Your task to perform on an android device: I want to read reviews of yoga pants.
Image 0: 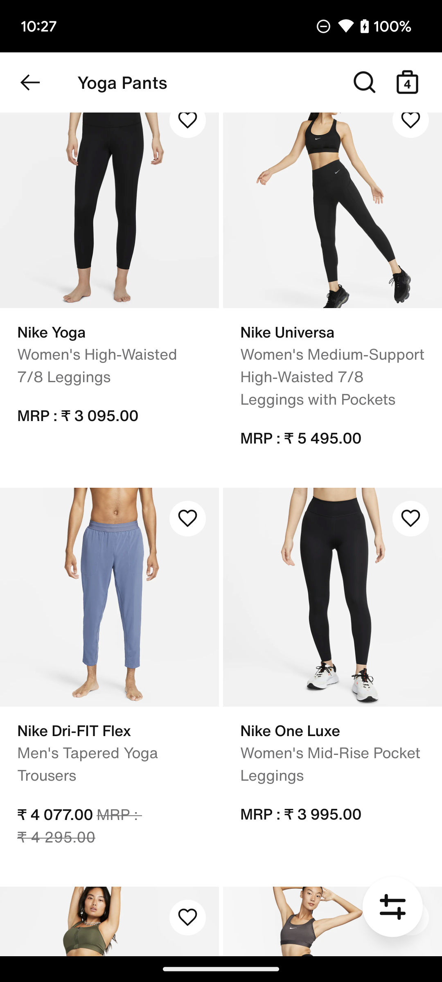
Click on the Nike One Luxe on the screen.
Step 0: click (332, 730)
Image 1: 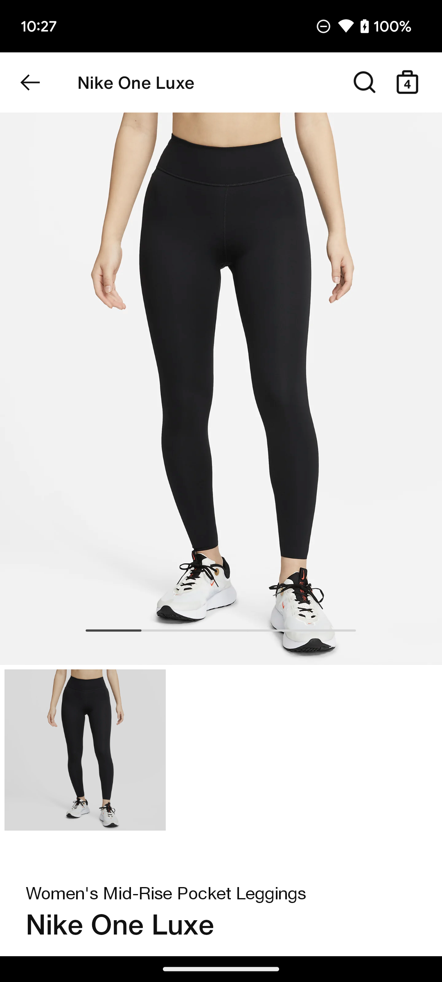
Swipe up on the screen.
Step 1: scroll down
Image 2: 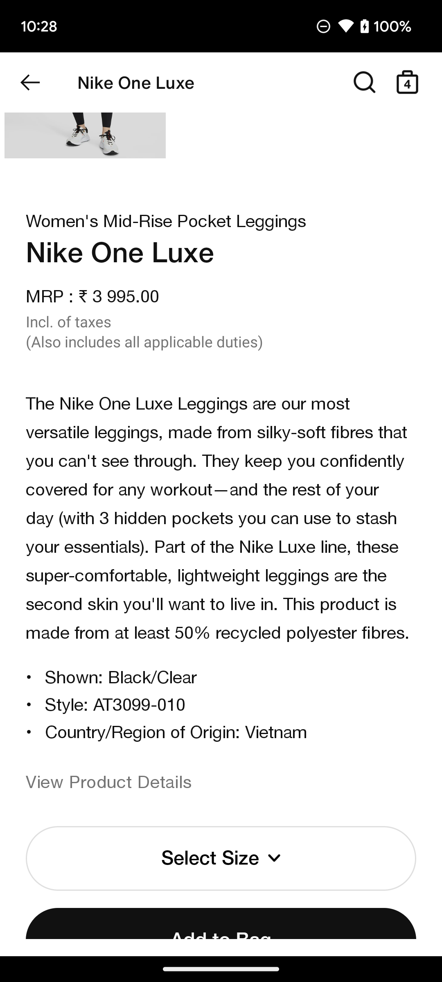
Swipe up on the screen.
Step 2: scroll down
Image 3: 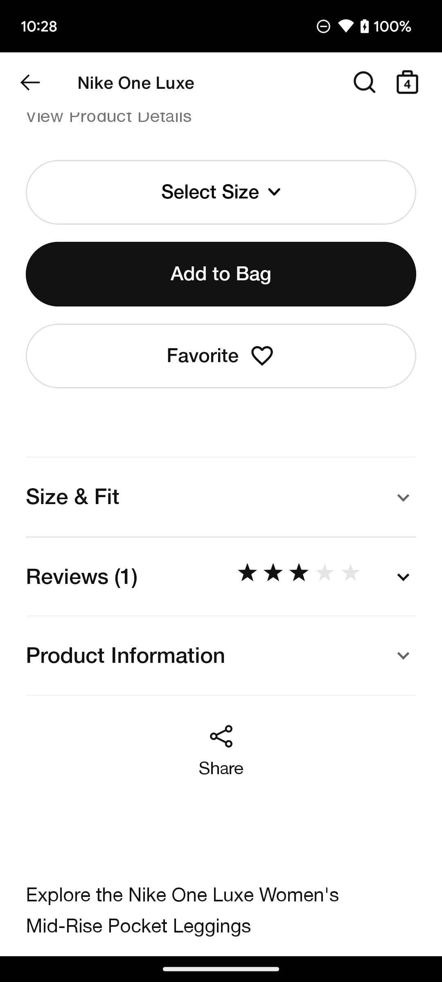
Click on the Reviews option on the screen.
Step 3: click (221, 576)